Your task to perform on an android device: My gym shoes are ripped, therefore I want to use the PUMA app to search for new gym shoes.
Image 0: 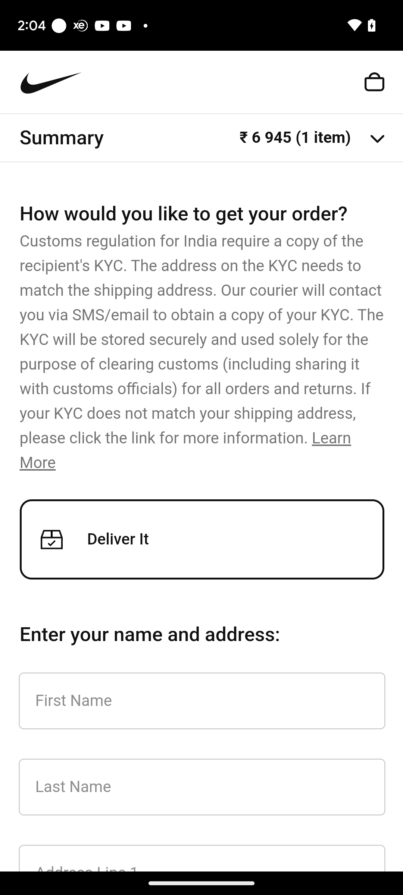
Open puma app
Step 0: open app "PUMA"
Image 1: 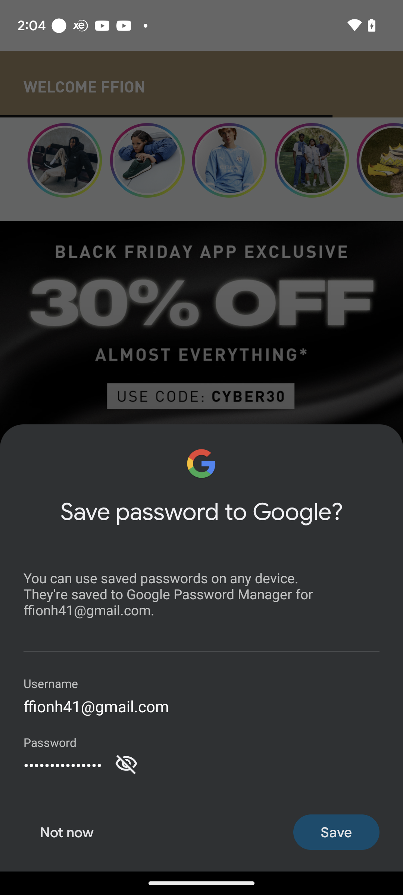
Open puma app
Step 1: wait
Image 2: 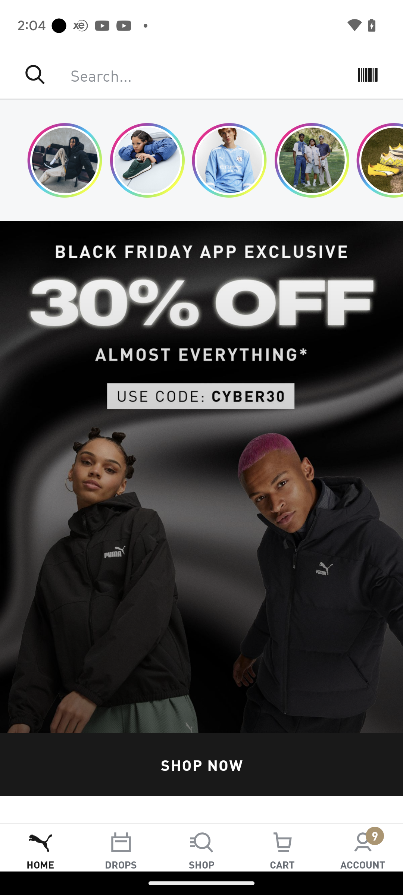
Click on the search icon at the top of the screen
Step 2: click (196, 75)
Image 3: 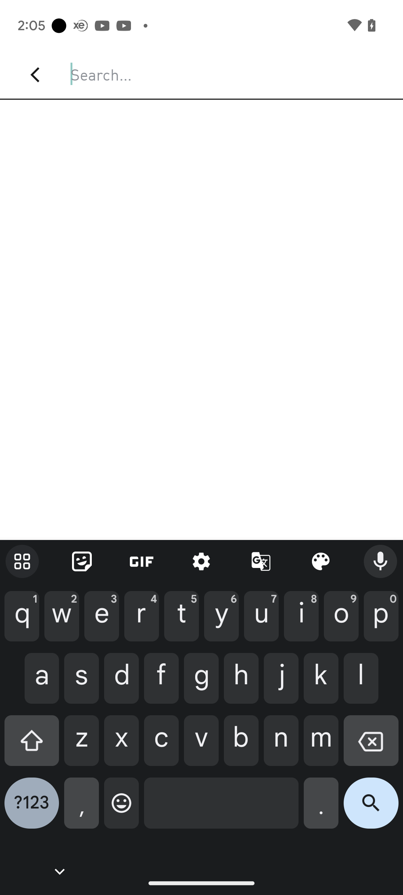
Enter Gym Shoes in the search textbox
Step 3: type "Gym Shoes "
Image 4: 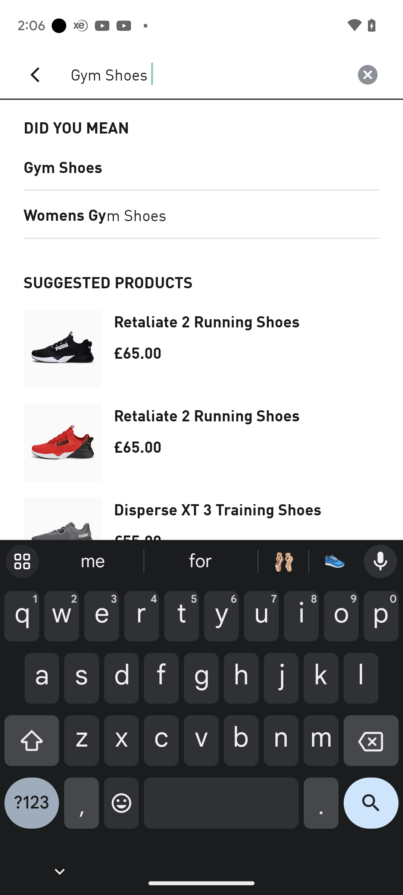
Click on the first search result
Step 4: click (63, 166)
Image 5: 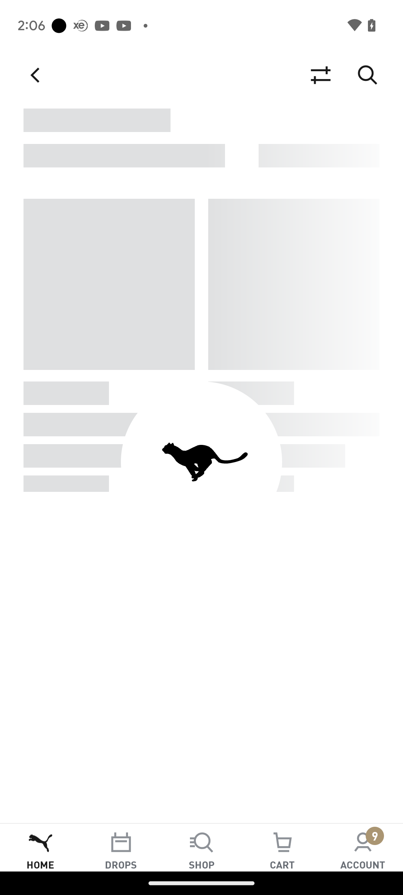
Click on the first search result
Step 5: wait